Your task to perform on an android device: I want to increase the font size in the Webnovel app by two scales because the current text size is difficult to read.
Image 0: 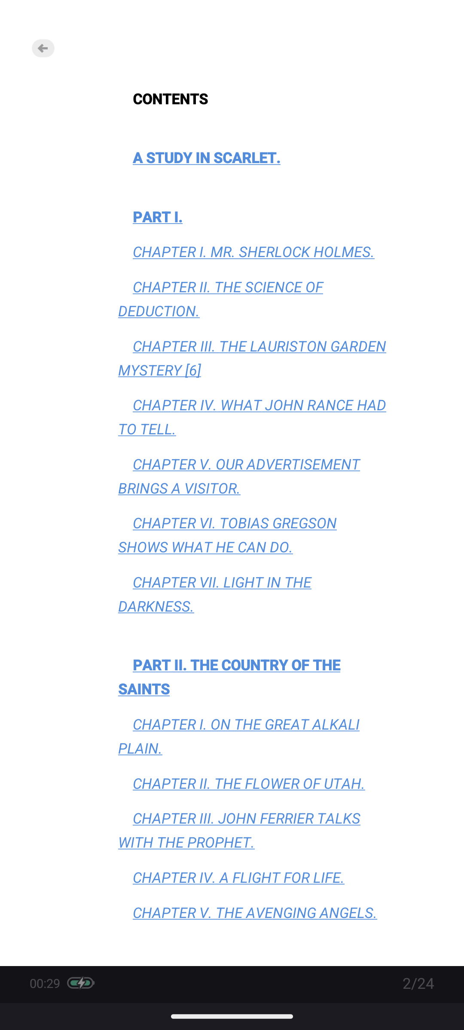
Click on the screen 
Step 0: click (232, 501)
Image 1: 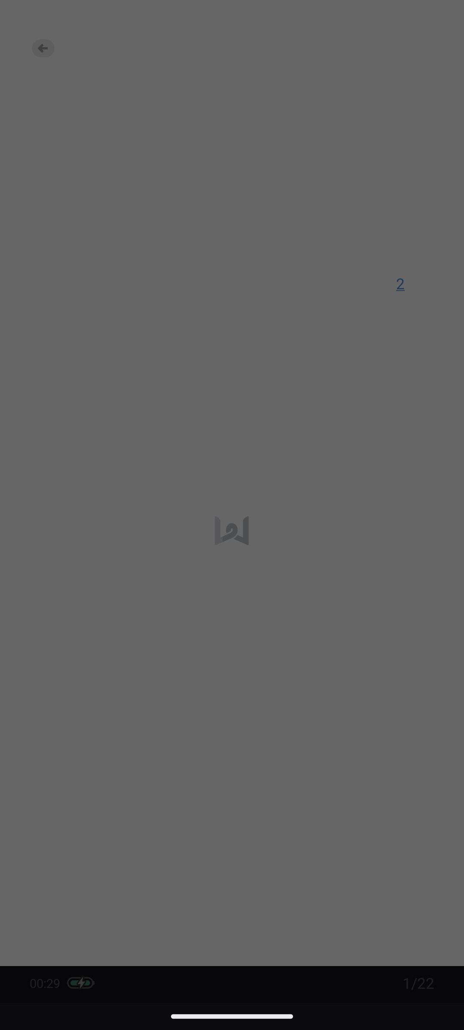
Click on the screen 
Step 1: wait
Image 2: 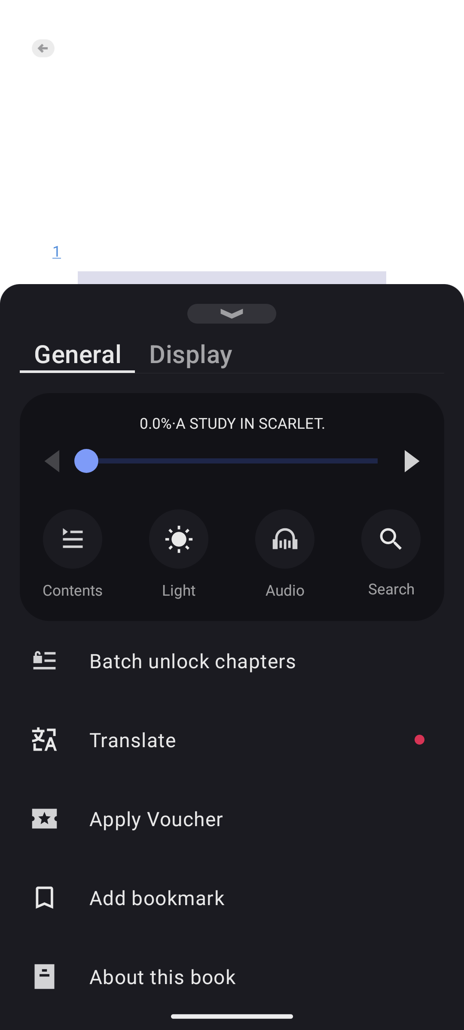
Click on the Display tab 
Step 2: click (190, 353)
Image 3: 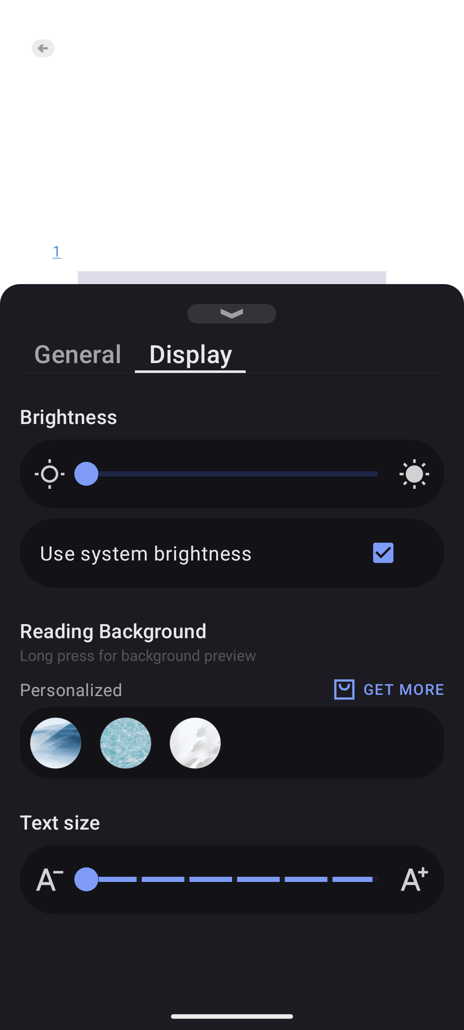
Swipe right to increase the font
Step 3: scroll left